Your task to perform on an android device: I forgot to add brown rice to my grocery checklist, so edit my grocery list and add brown rice to it on the Notein app.
Image 0: 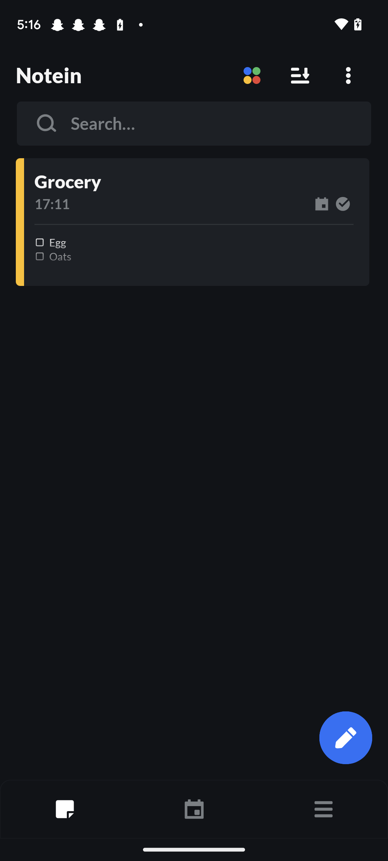
click on the Grocery notes at the top.
Step 0: click (194, 182)
Image 1: 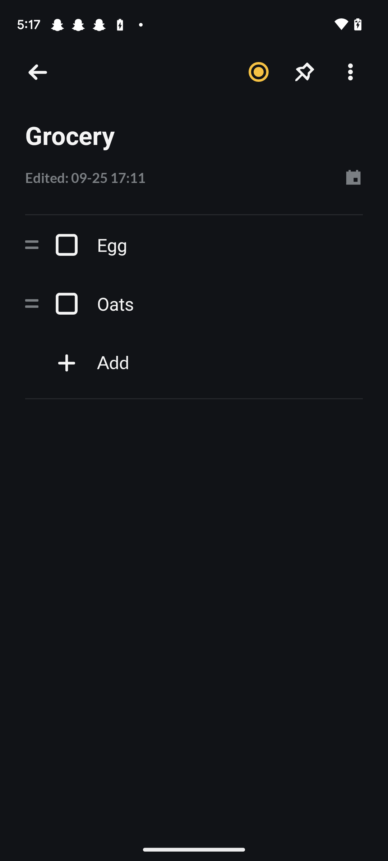
Click on the + icon on the screen to add a checkbox.
Step 1: click (206, 362)
Image 2: 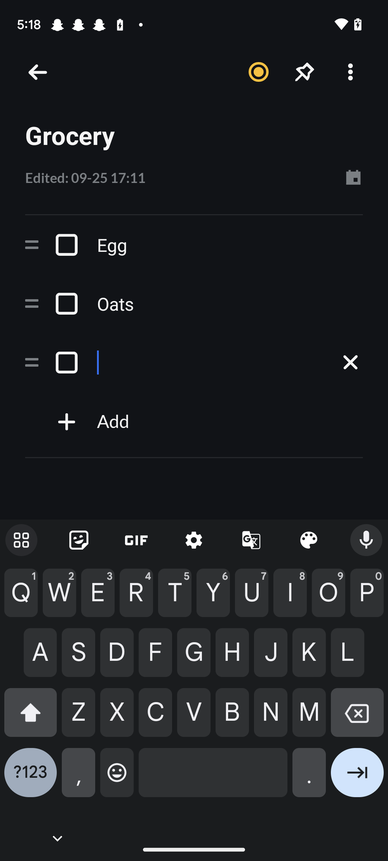
Type Brown rice
Step 2: type "Brown rice"